Your task to perform on an android device: Check other customers opinions about the apple i phone 15 (blue 256 GB) by reading their reviews.
Image 0: 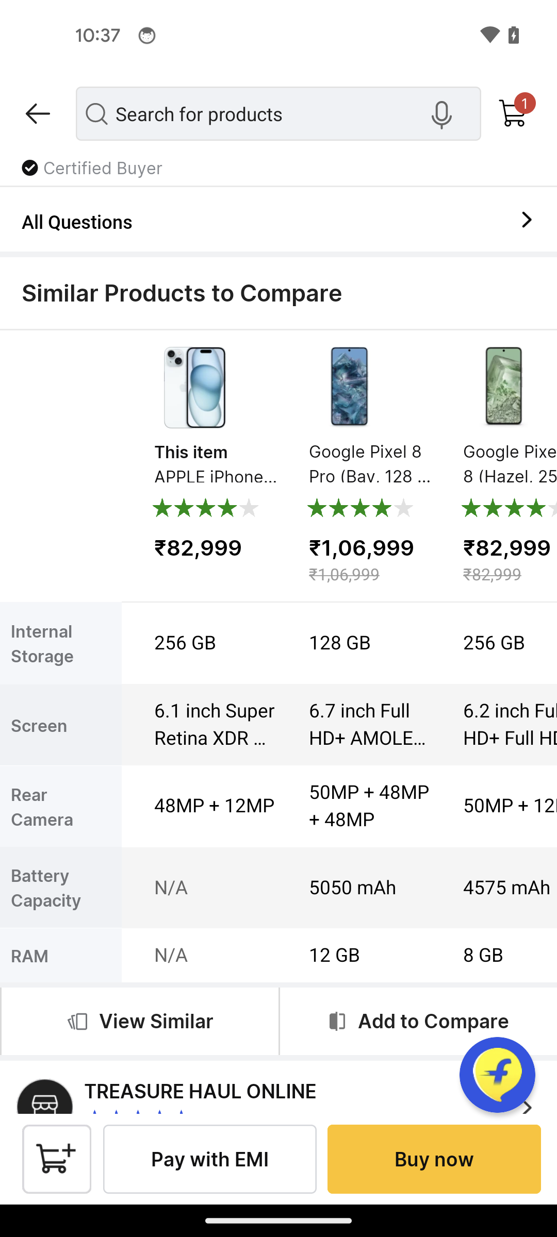
Swipe down to view the reviews
Step 0: scroll up
Image 1: 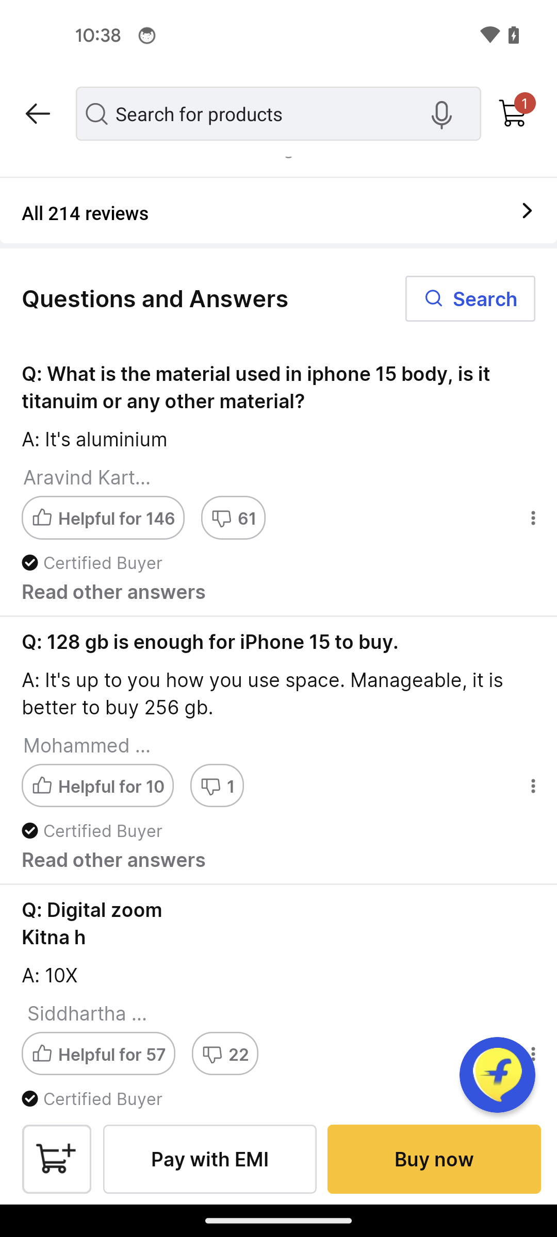
Swipe down to view the reviews
Step 1: scroll up
Image 2: 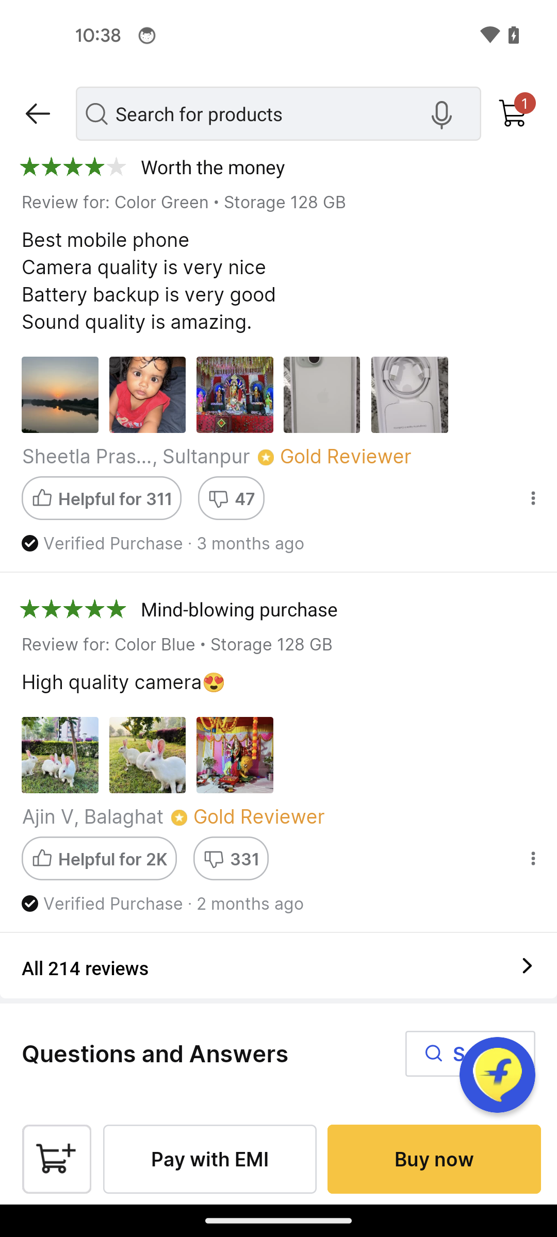
Tap on the all 214 reviews option
Step 2: click (96, 968)